Your task to perform on an android device: I will use the World Clock to view the Current Time of Venice, Italy on the Google Clock app.
Image 0: 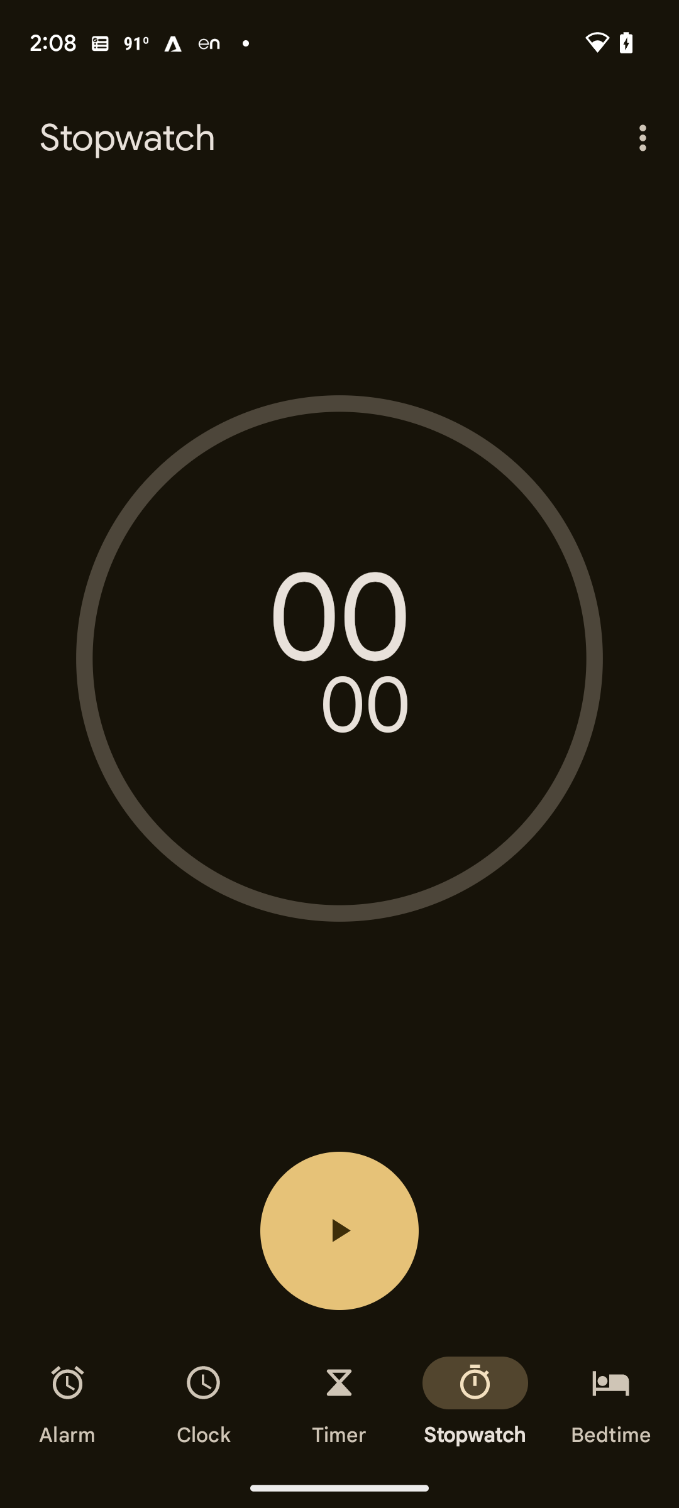
Click on Clock
Step 0: click (204, 1402)
Image 1: 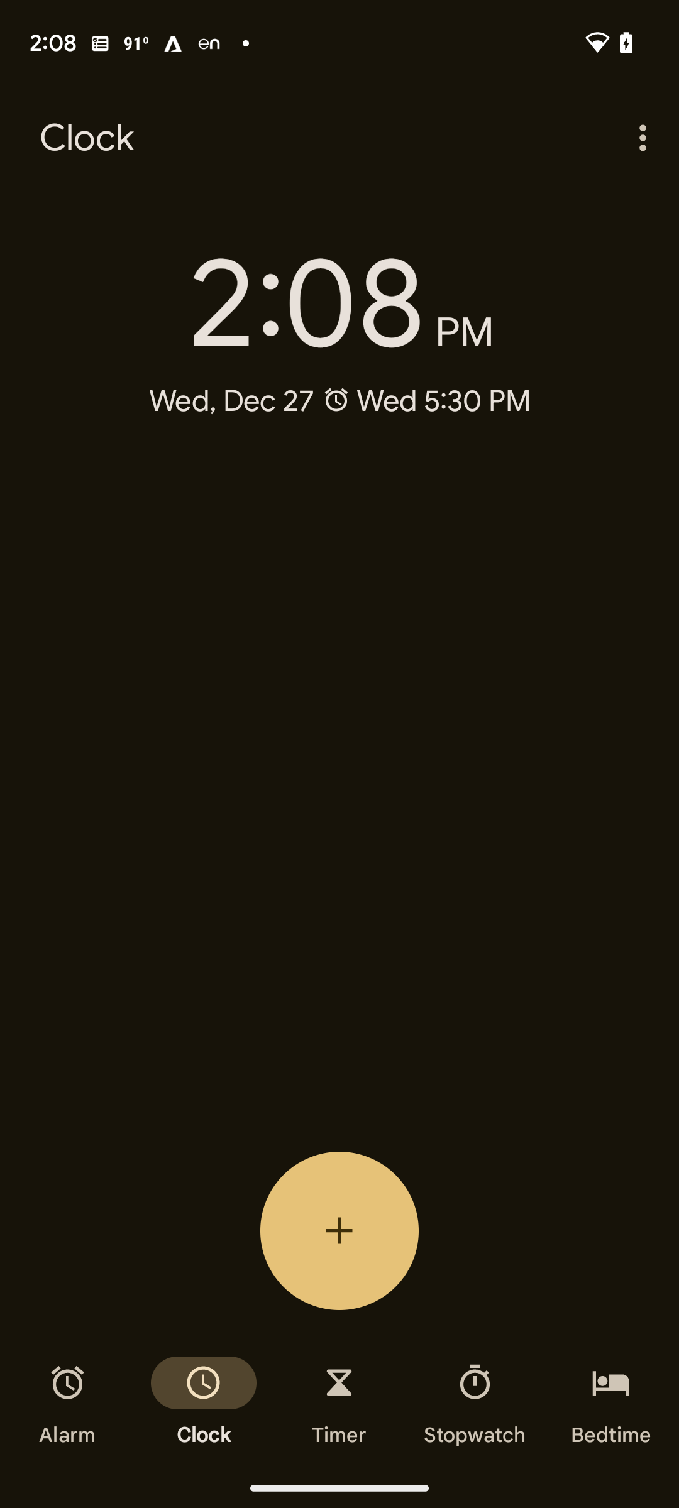
Click on the add icon
Step 1: click (339, 1230)
Image 2: 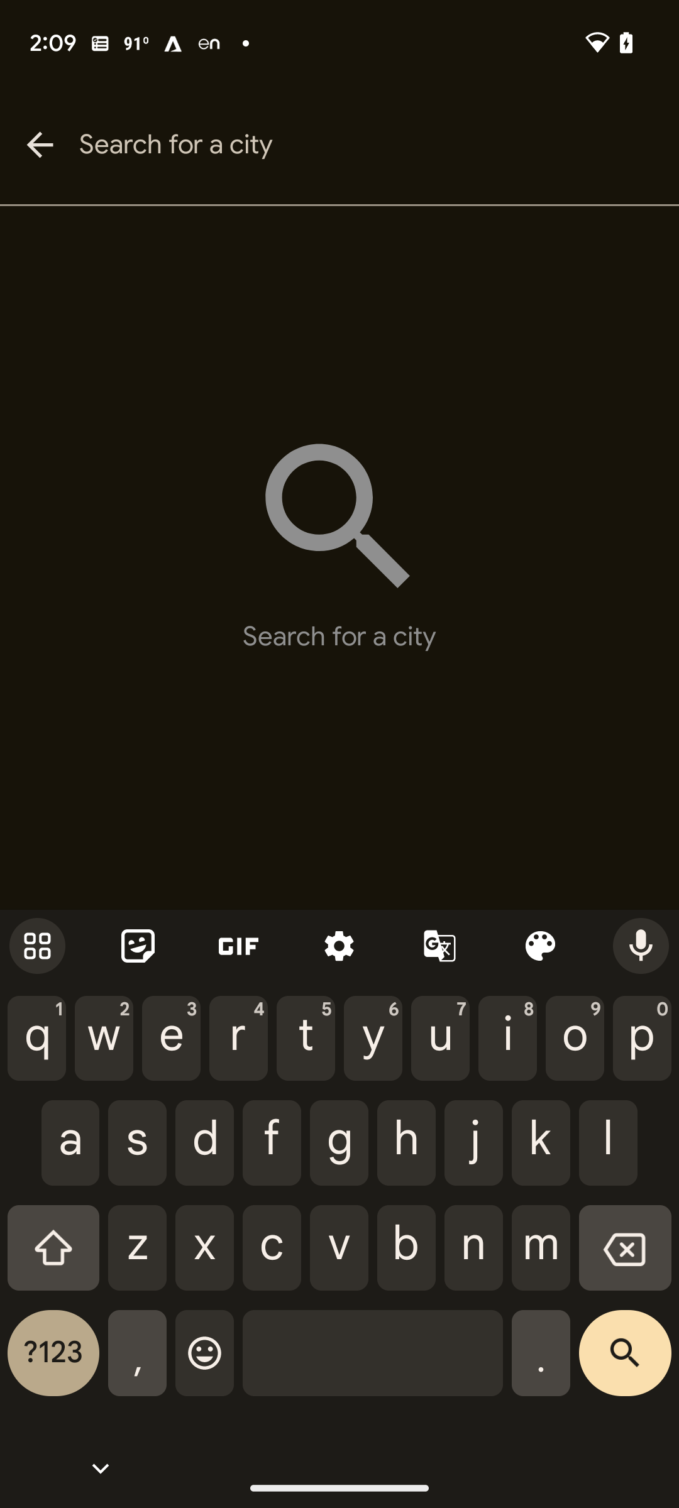
Enter Venice
Step 2: type "Venice"
Image 3: 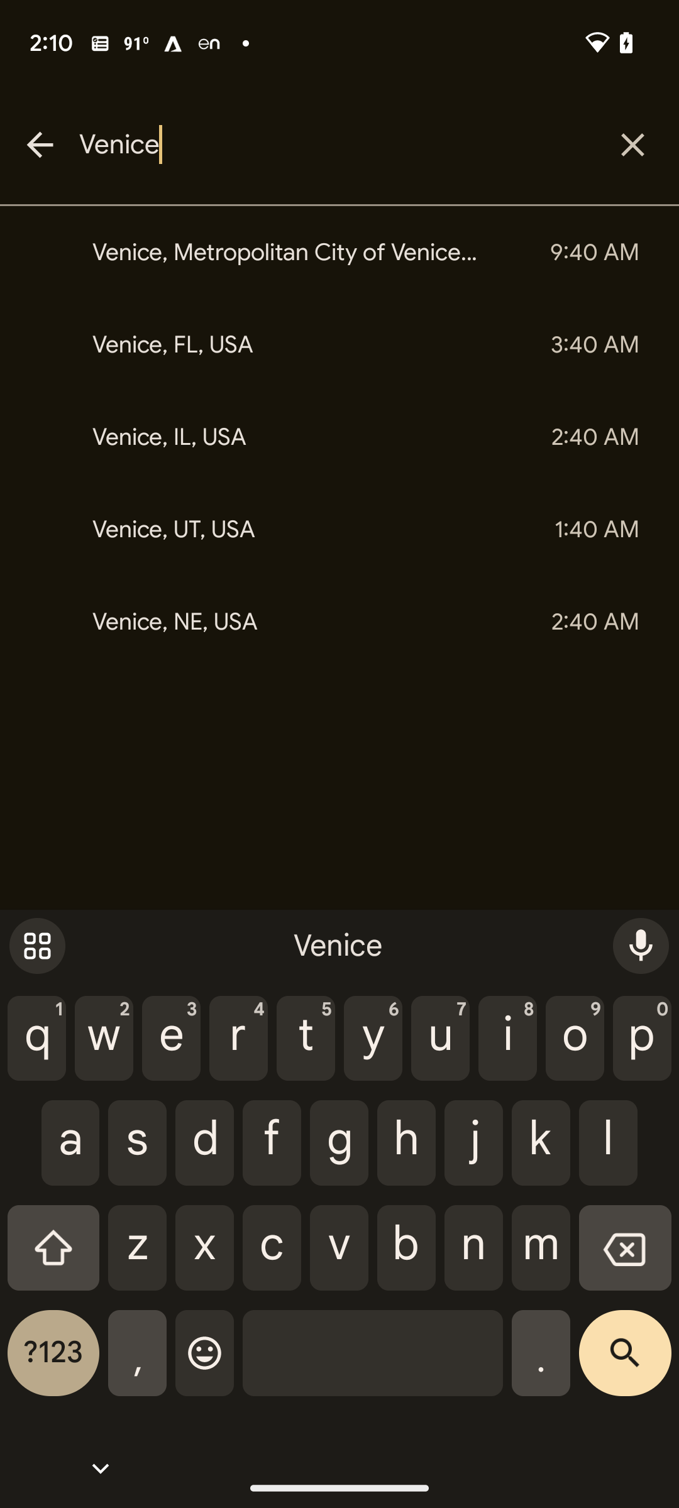
Select the first option
Step 3: click (294, 252)